Your task to perform on an android device: I want to add this plant to my garden & create a plan
Image 0: 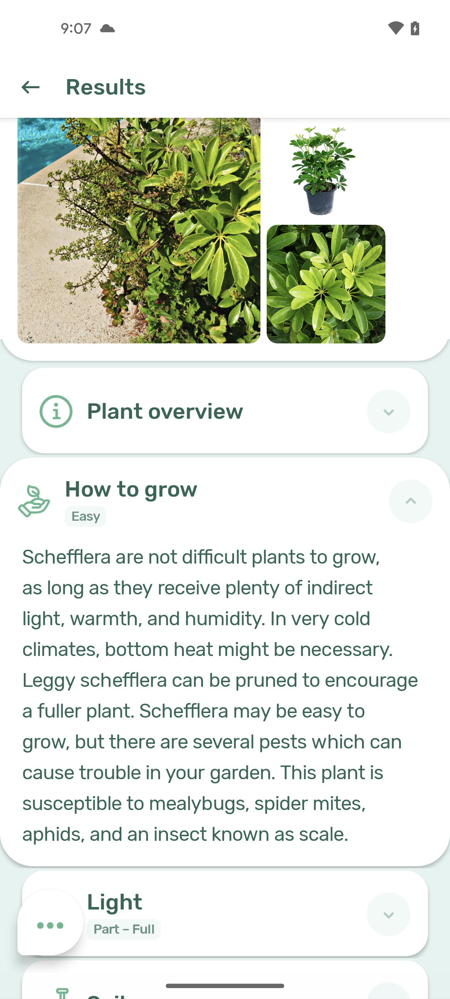
scroll up
Step 0: scroll up
Image 1: 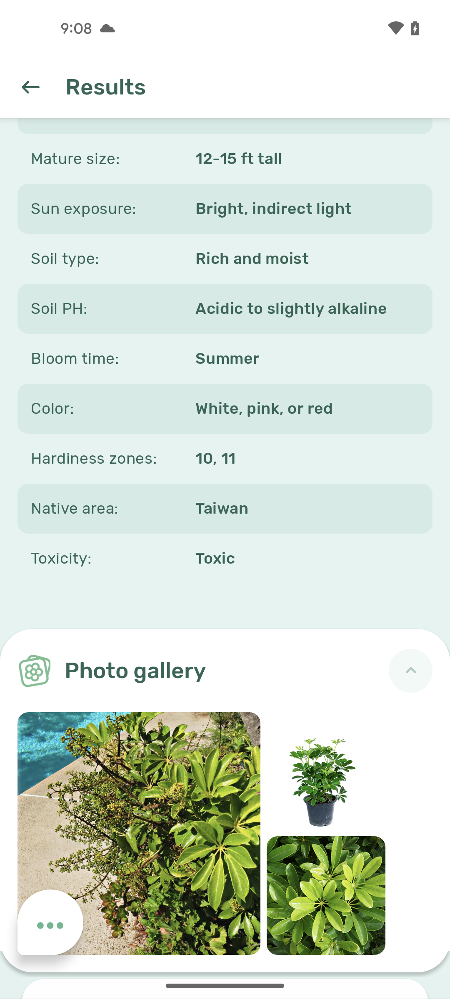
scroll up
Step 1: scroll up
Image 2: 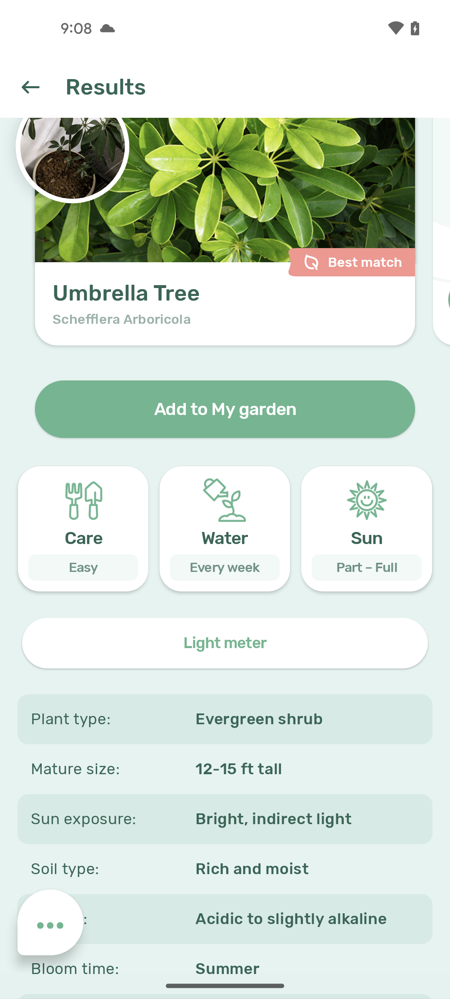
click on add to my garden option
Step 2: click (225, 409)
Image 4: 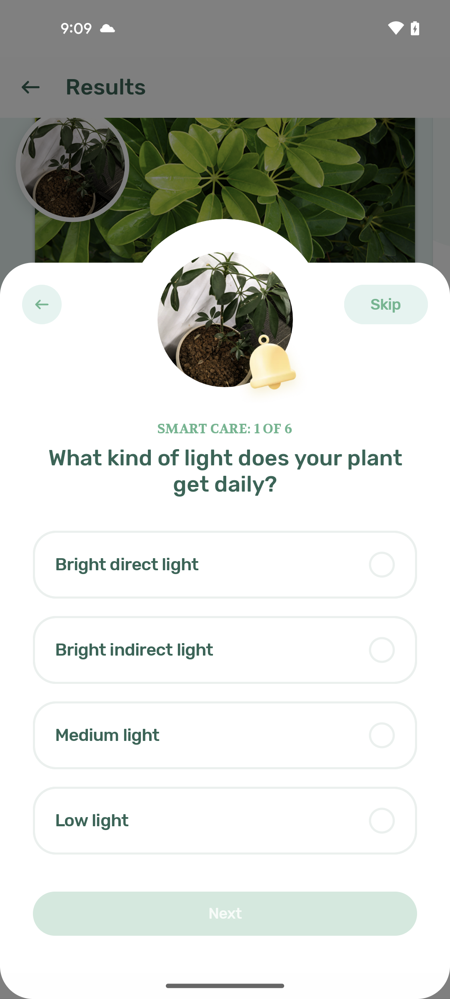
select the low light option
Step 4: click (225, 820)
Image 5: 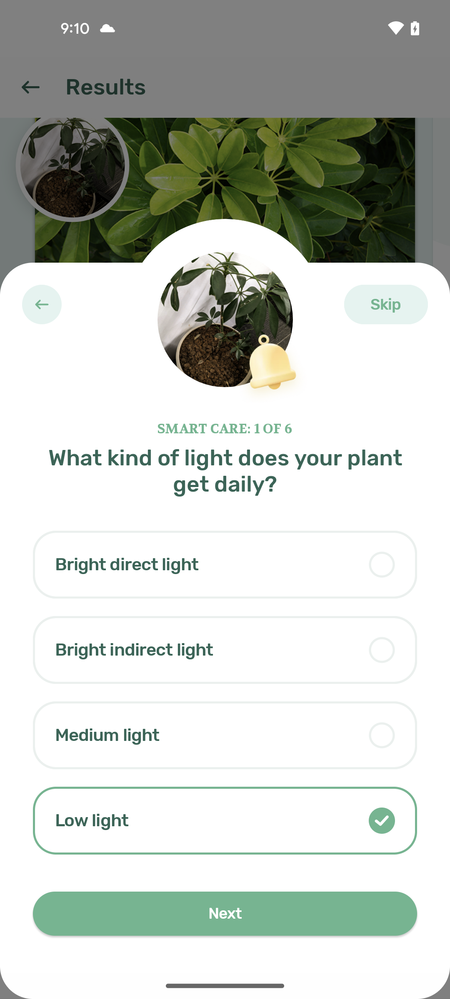
click on next
Step 5: click (225, 913)
Image 6: 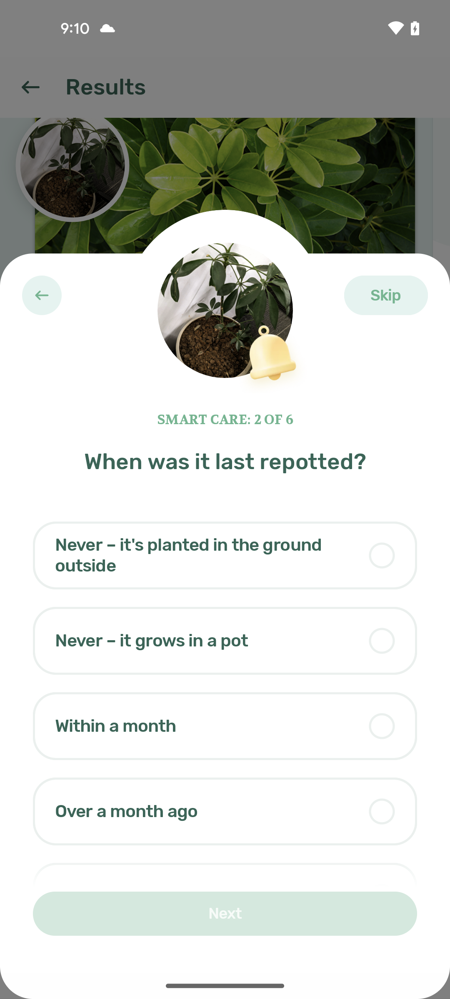
select the within month option
Step 6: click (225, 726)
Image 7: 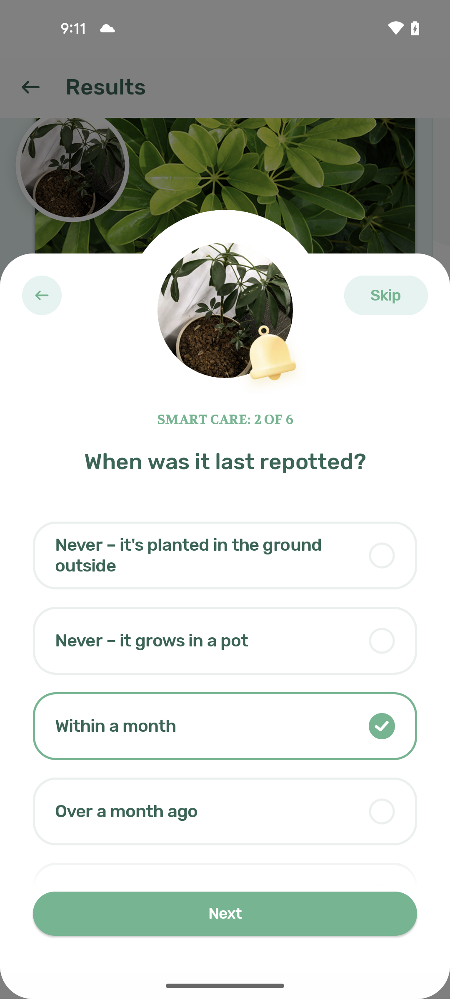
click on next
Step 7: click (225, 913)
Image 8: 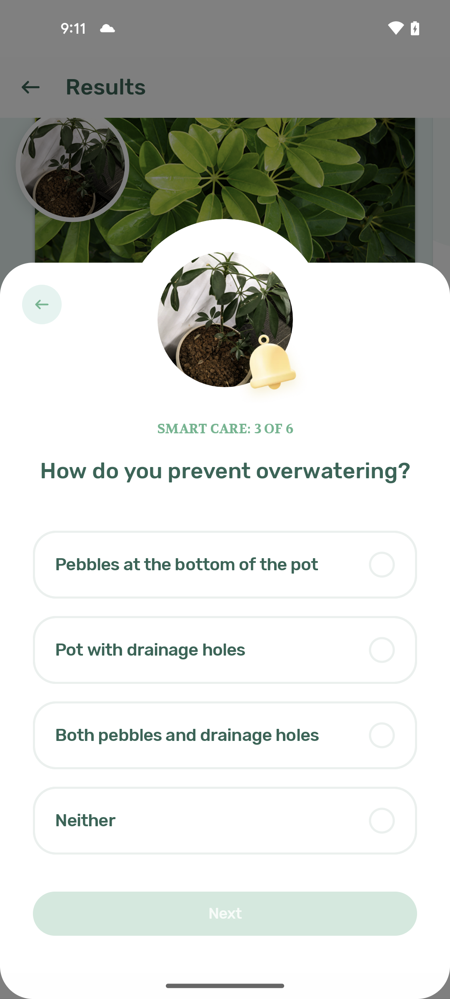
select the pot with draining holes option
Step 8: click (225, 650)
Image 9: 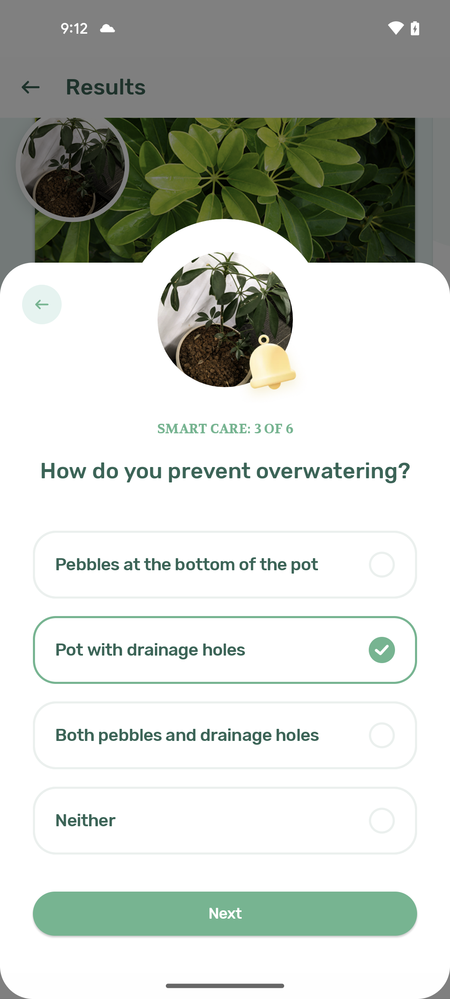
click on next
Step 9: click (225, 913)
Image 10: 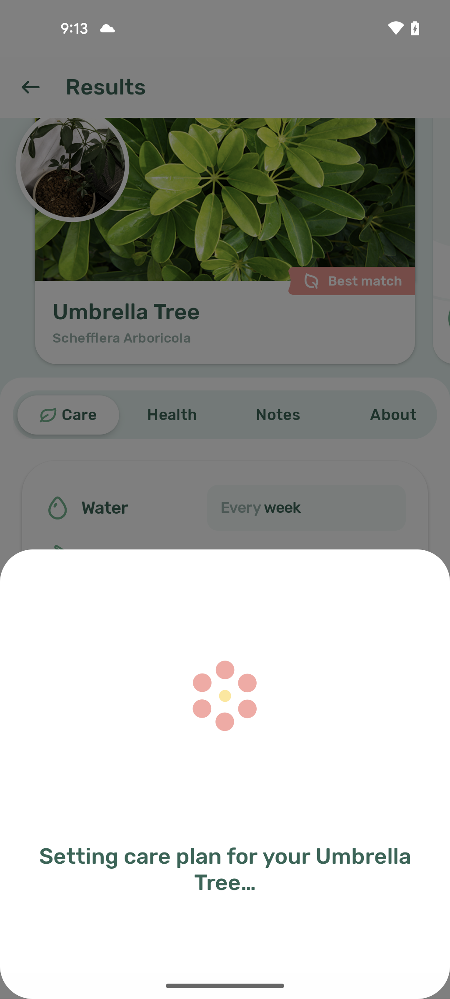
click on next
Step 10: wait